Your task to perform on an android device: I want to order 6 pieces of kiwi from the Blinkit app. Add kiwi to my cart.
Image 0: 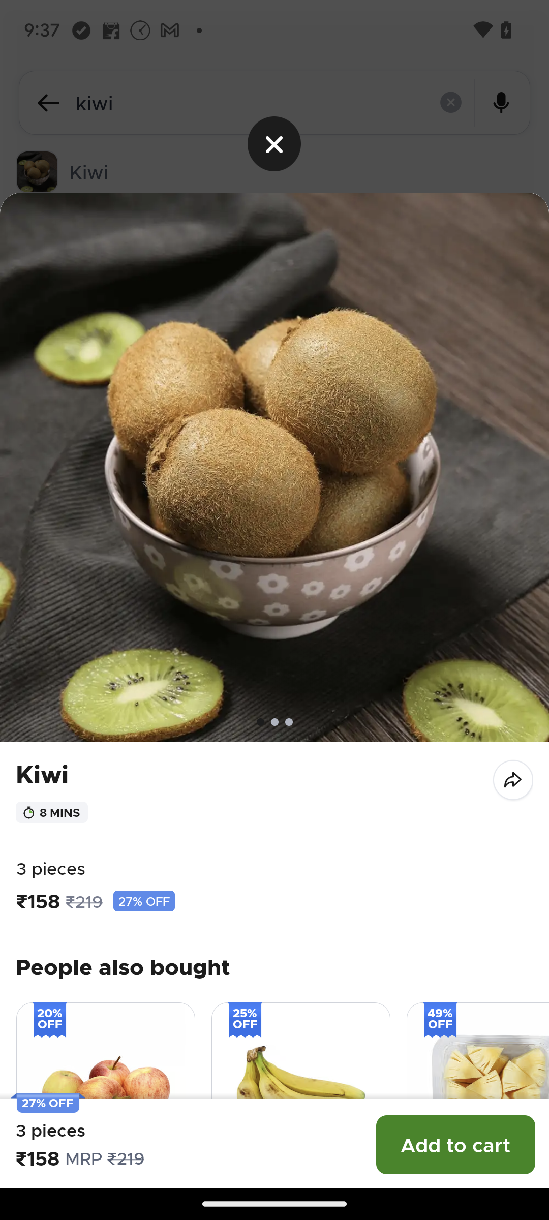
Click on the add to cart button.
Step 0: click (455, 1144)
Image 1: 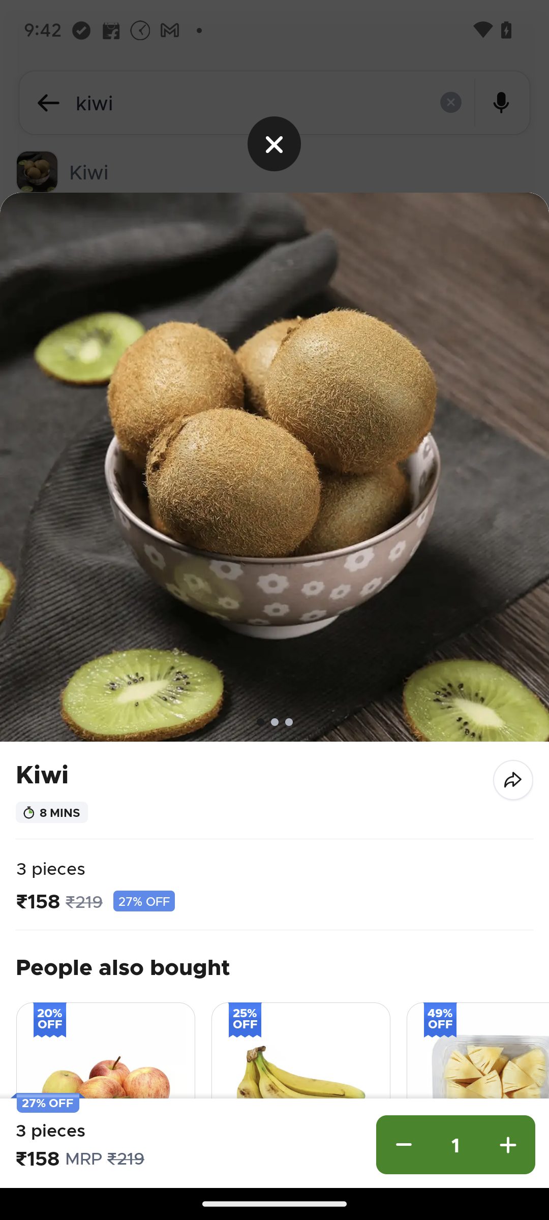
Click on the plus icon to add another 3 pieces of kiwi.
Step 1: click (509, 1144)